Your task to perform on an android device: In the festive spirit of christmas, I embark on a quest for the perfect black dress of H&M brand  in size 40 through the enchanting aisles of the H&M app
Image 0: 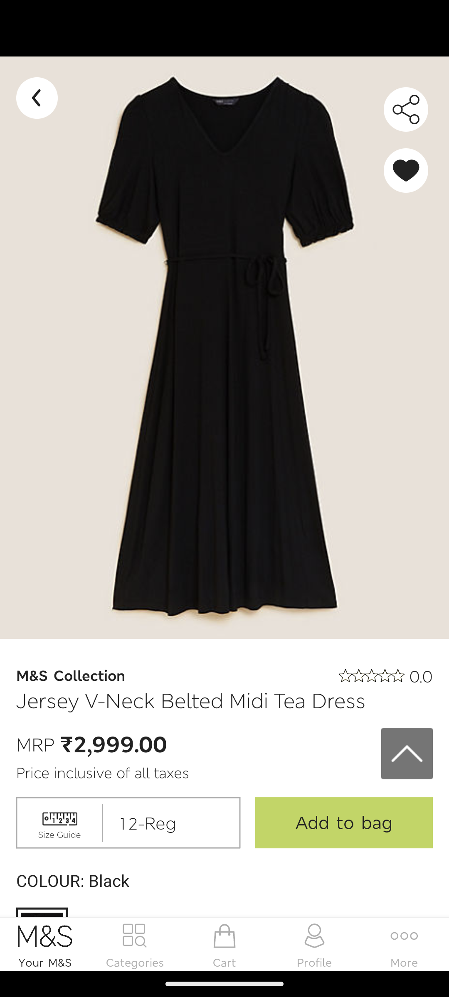
Open the H&M app
Step 0: open app "H&M"
Image 1: 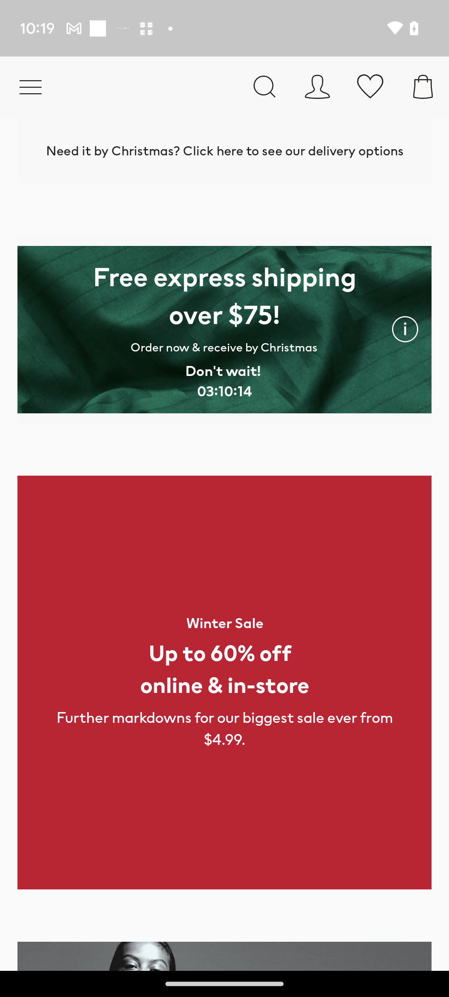
Click on the search icon 
Step 1: click (256, 84)
Image 2: 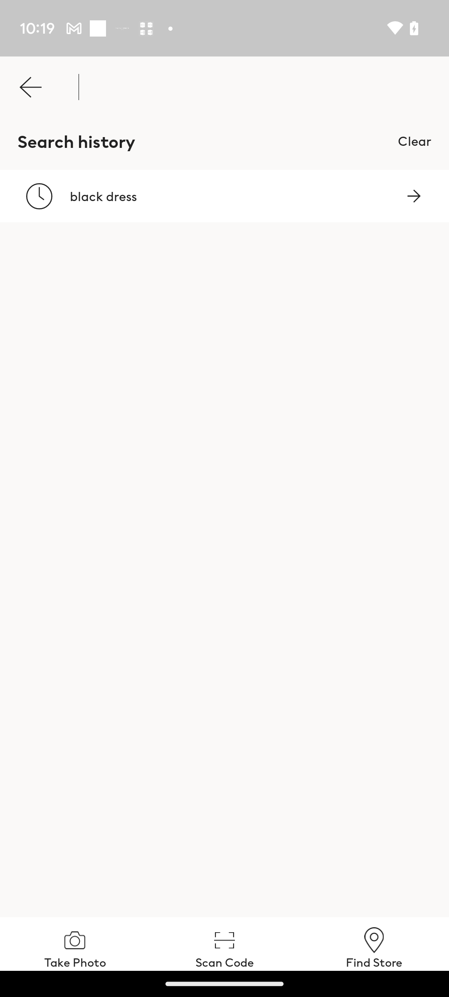
Click on the search bar
Step 2: click (264, 87)
Image 3: 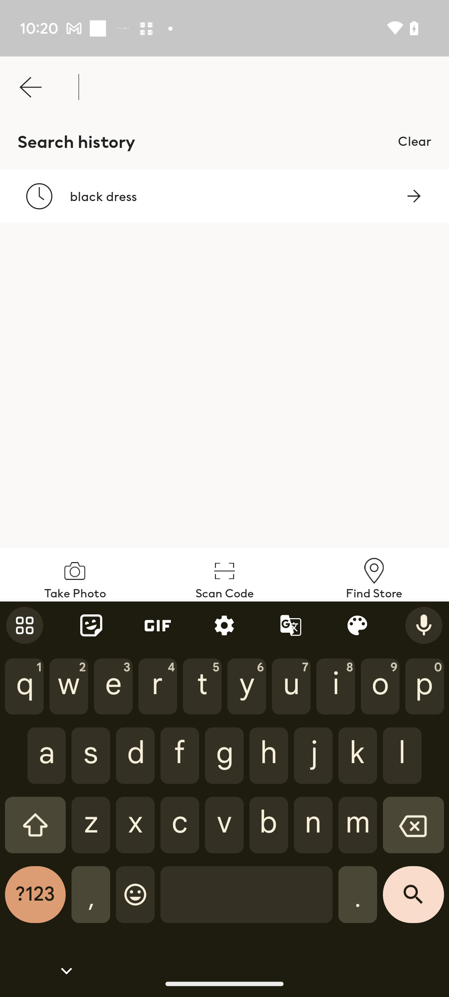
Type Black dress in search bar
Step 3: type "Black Dress"
Image 4: 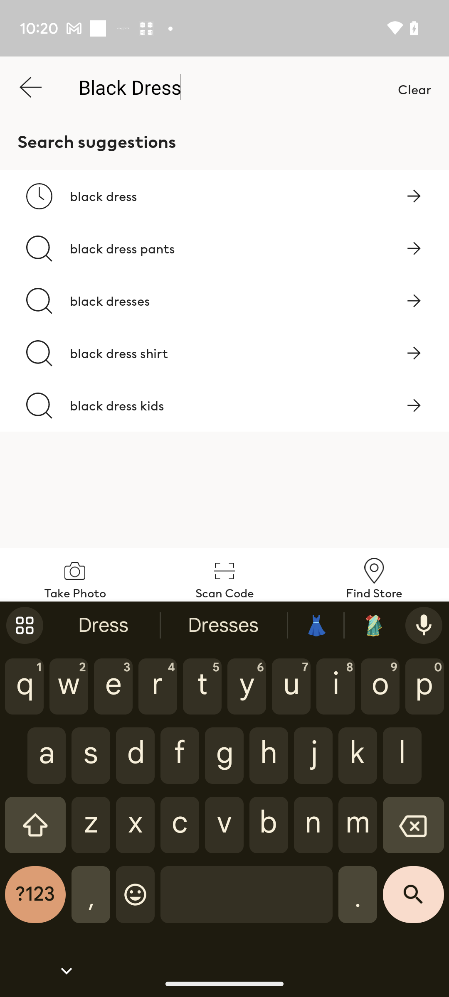
Click on the search key 
Step 4: click (413, 901)
Image 5: 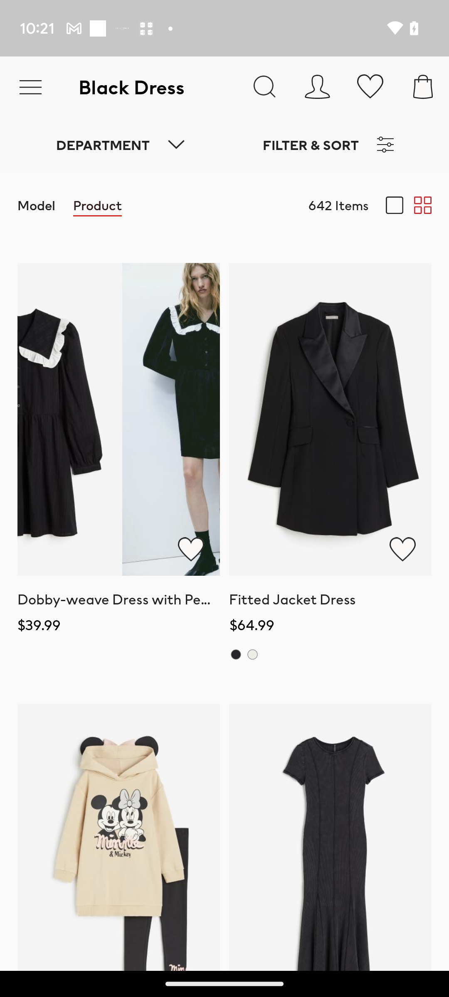
Click on the first dress
Step 5: click (100, 417)